Your task to perform on an android device: Delete the Alarm 3:00 PM in the ClockBuddy app
Image 1: 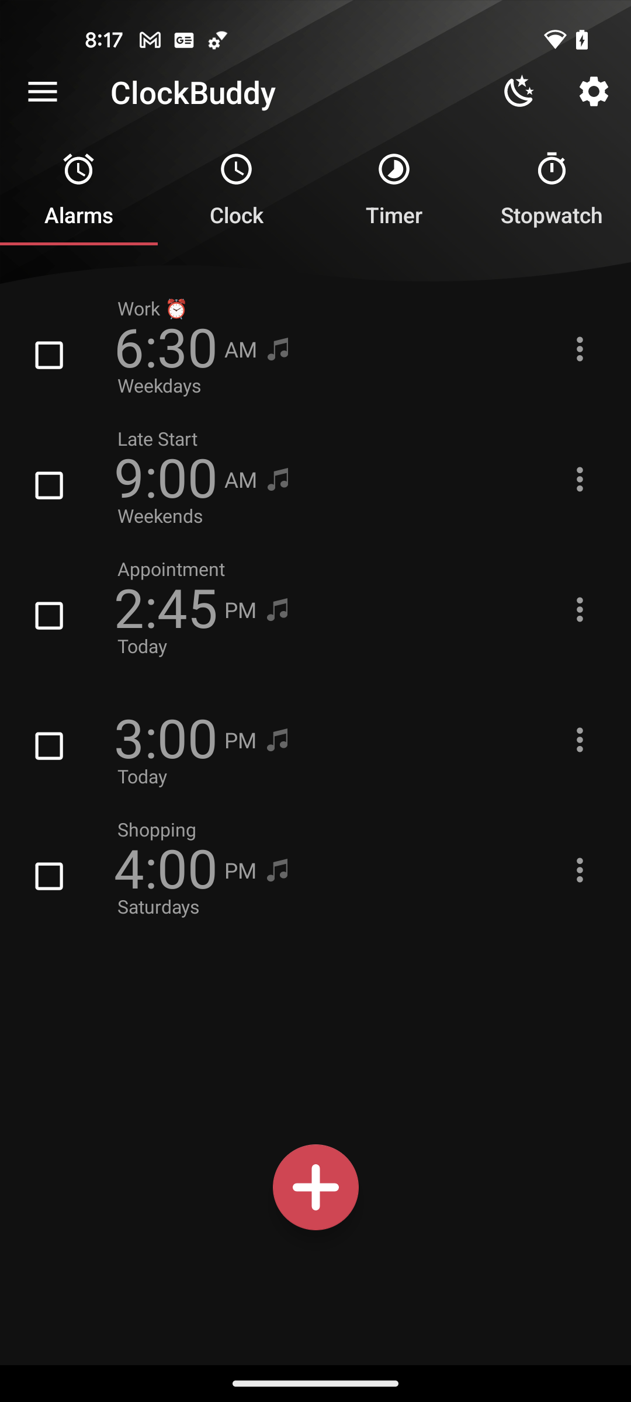
Click on the three dots more button of the 3:00 PM alarm
Step 1: click (577, 735)
Image 2: 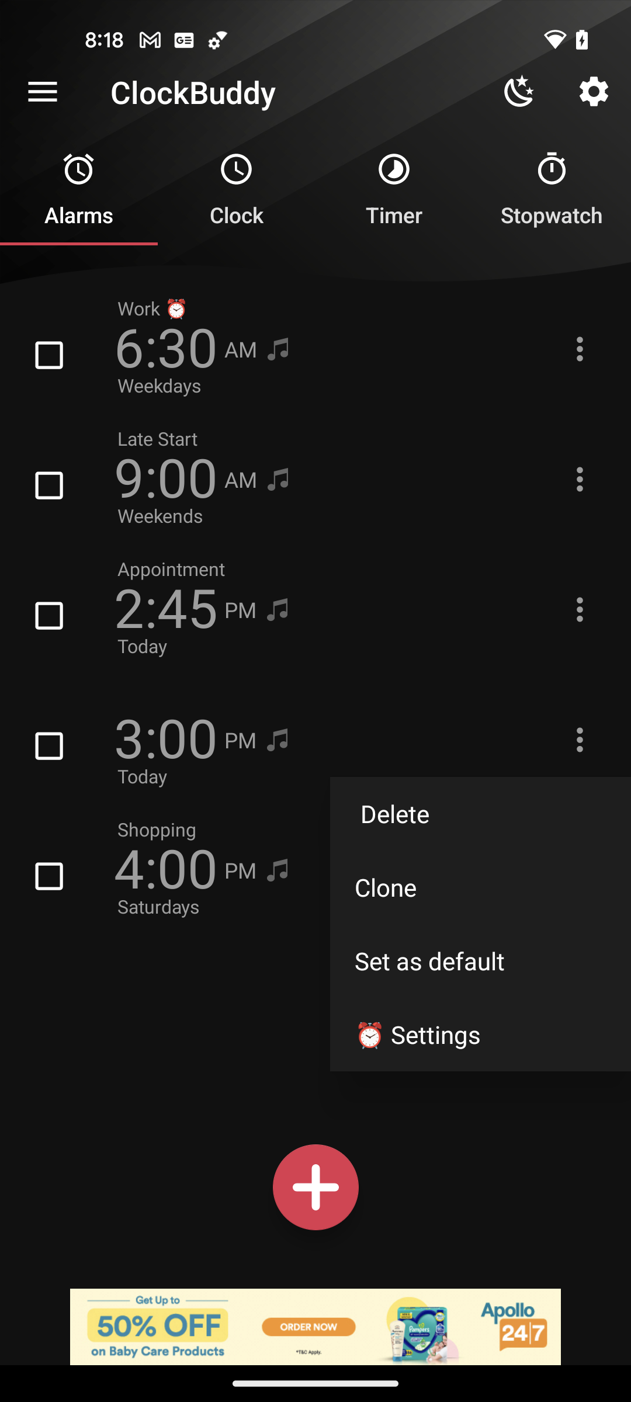
Click on the Delete option
Step 2: click (480, 813)